Your task to perform on an android device: As I have to buy groceries every day, I want to make a daily repeat reminder in the "Buy Groceries" reminder.
Image 0: 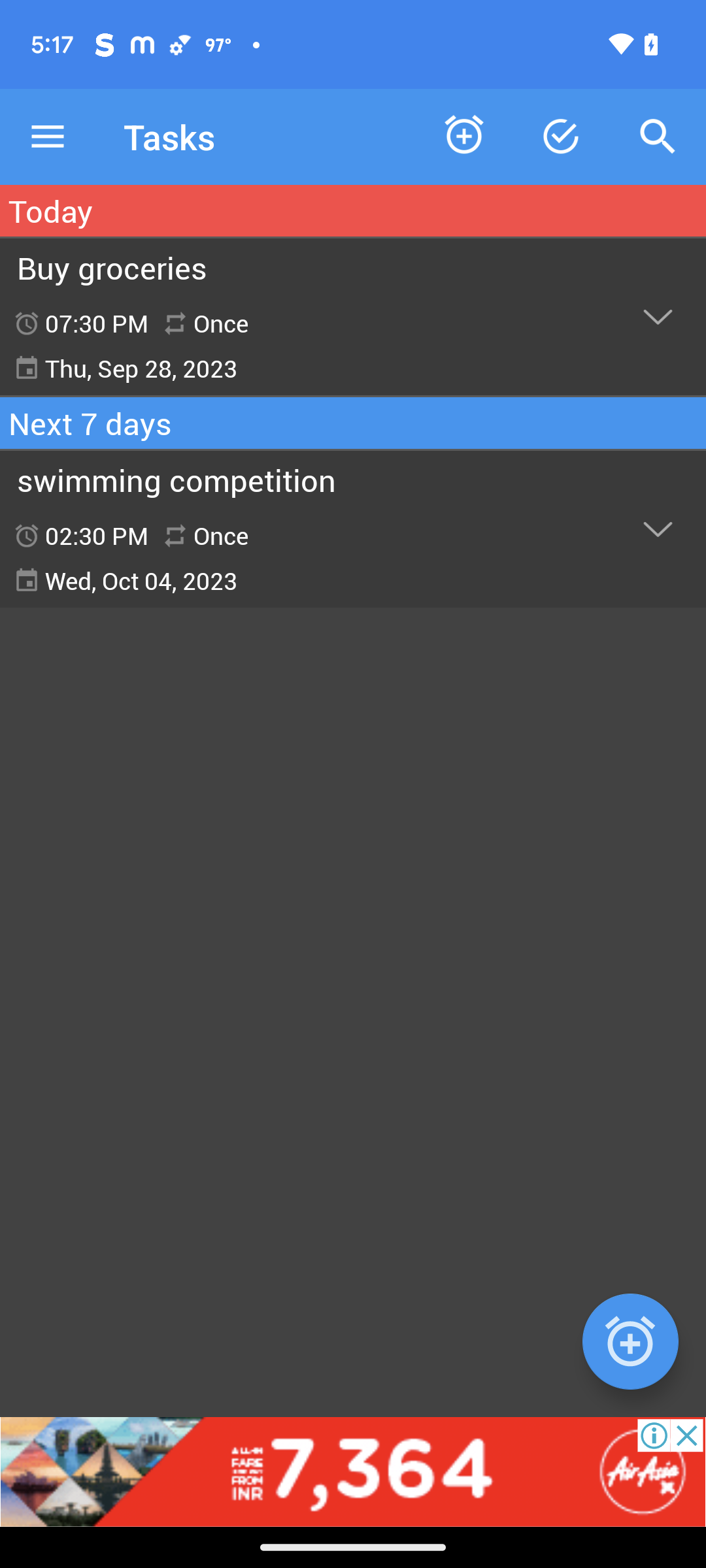
Click on the Buy groceries reminder.
Step 0: click (252, 318)
Image 1: 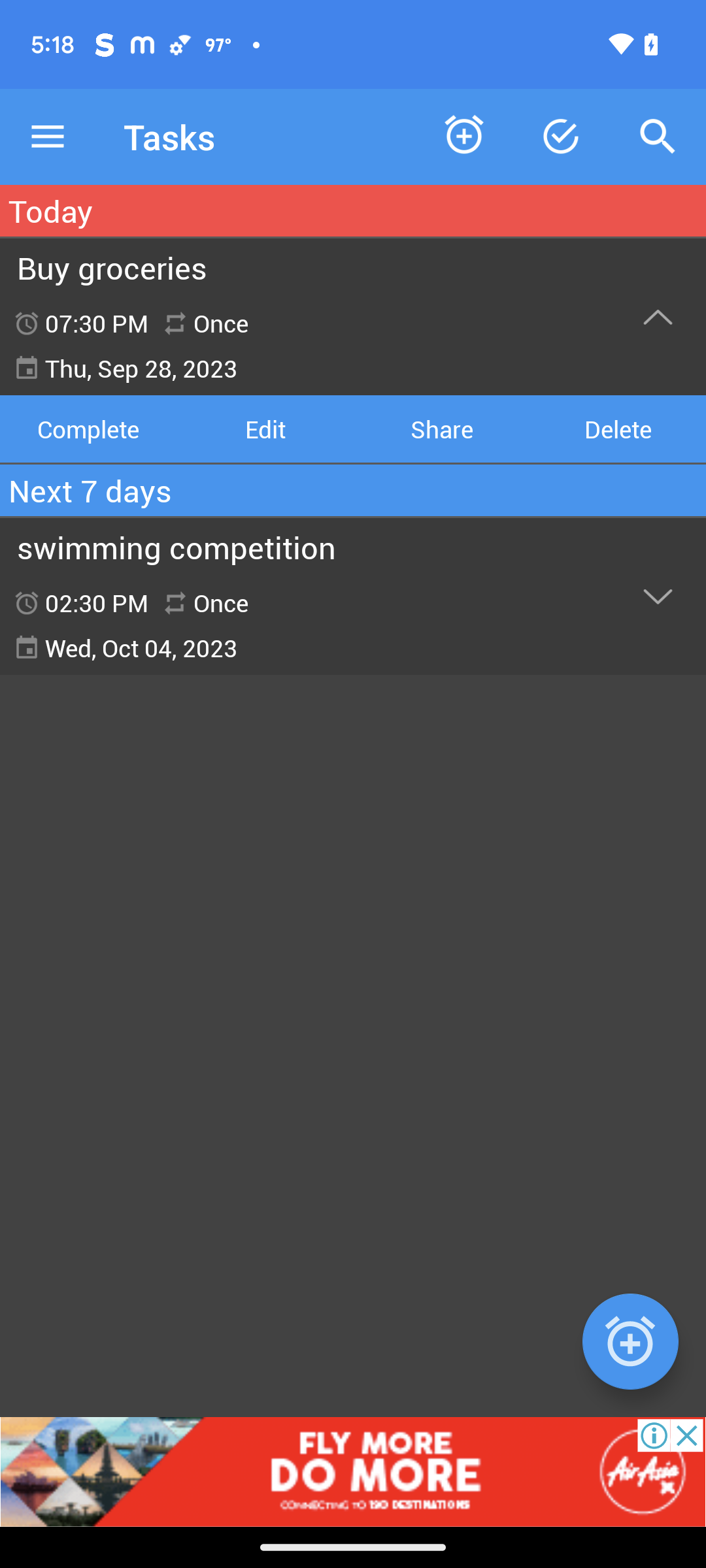
Click on the edit option.
Step 1: click (265, 429)
Image 2: 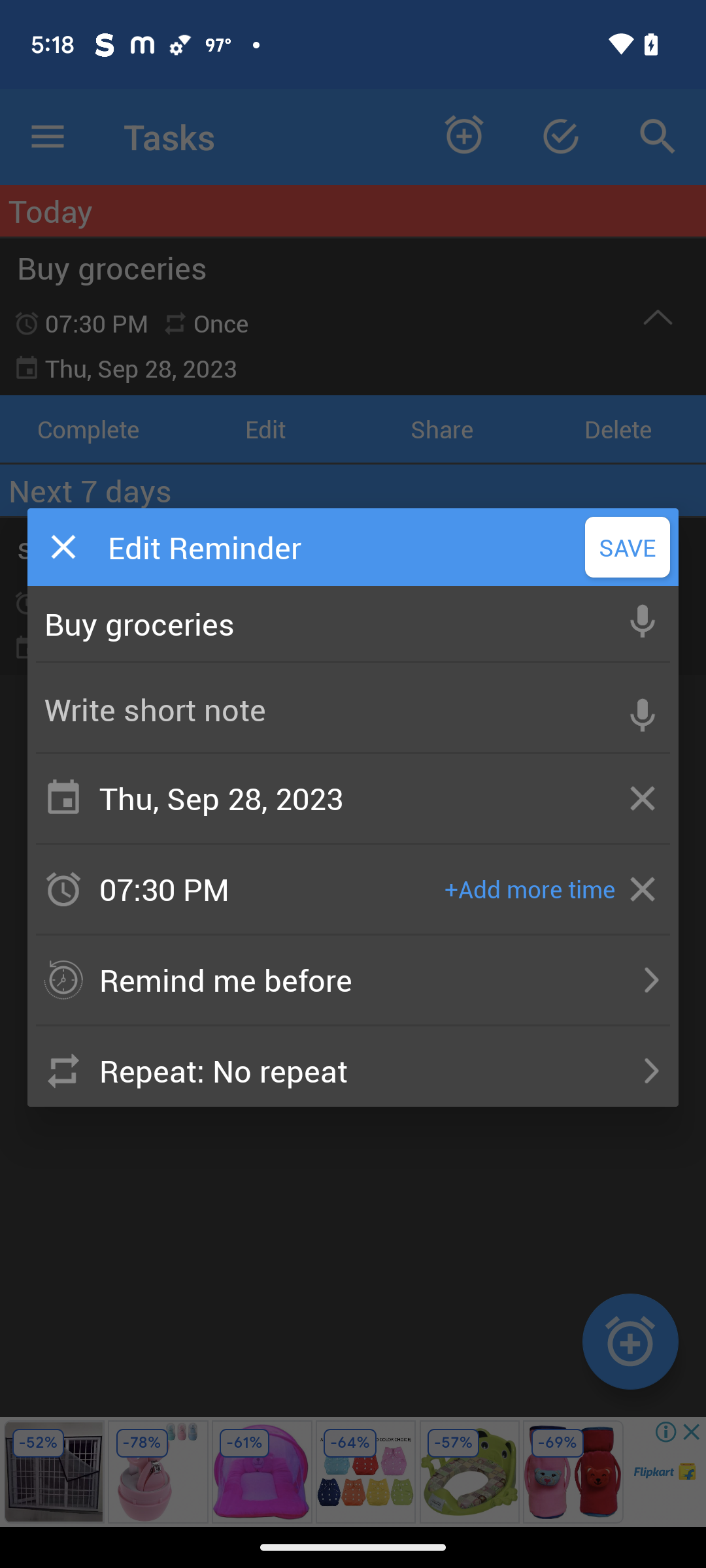
Click on the repeat section.
Step 2: click (334, 1071)
Image 3: 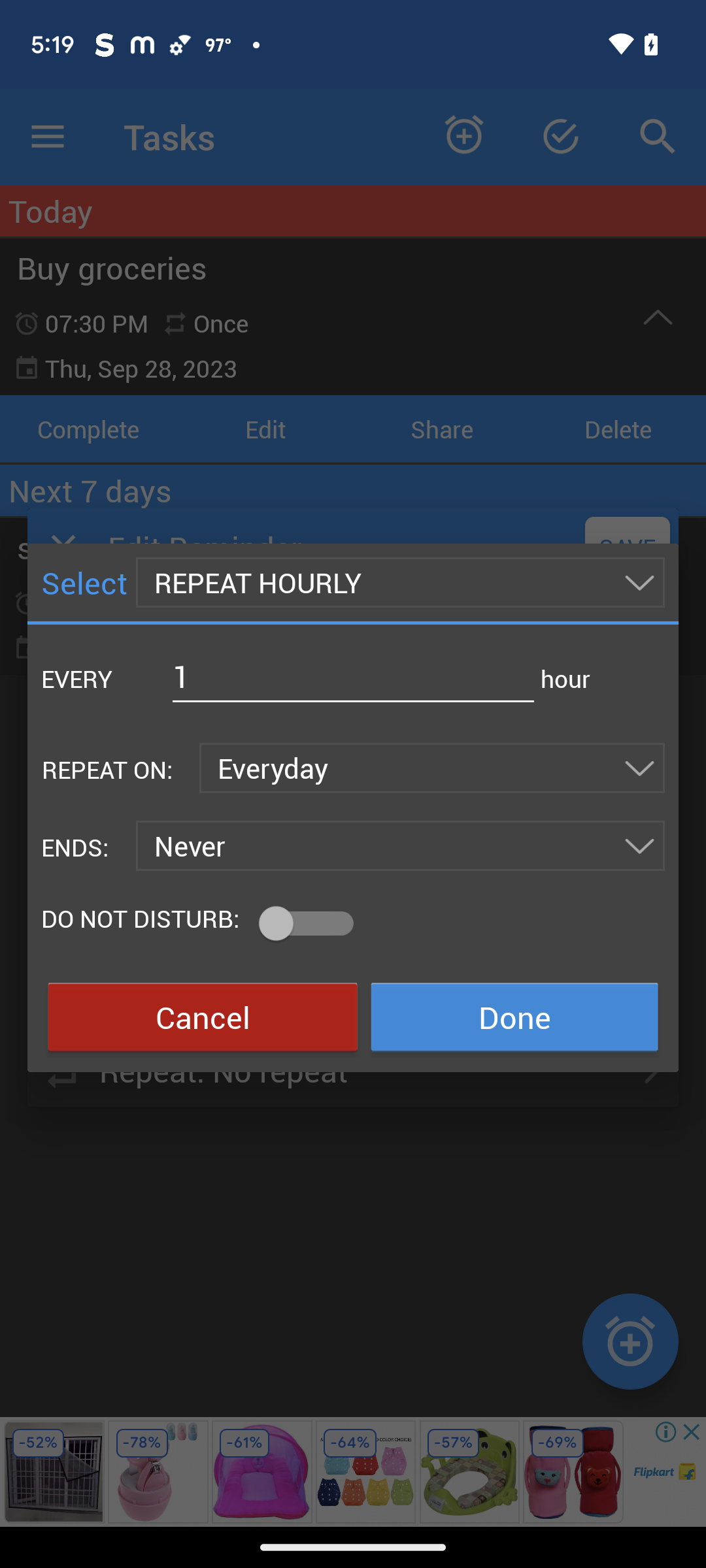
Click on the repeat hourly drop down.
Step 3: click (400, 582)
Image 4: 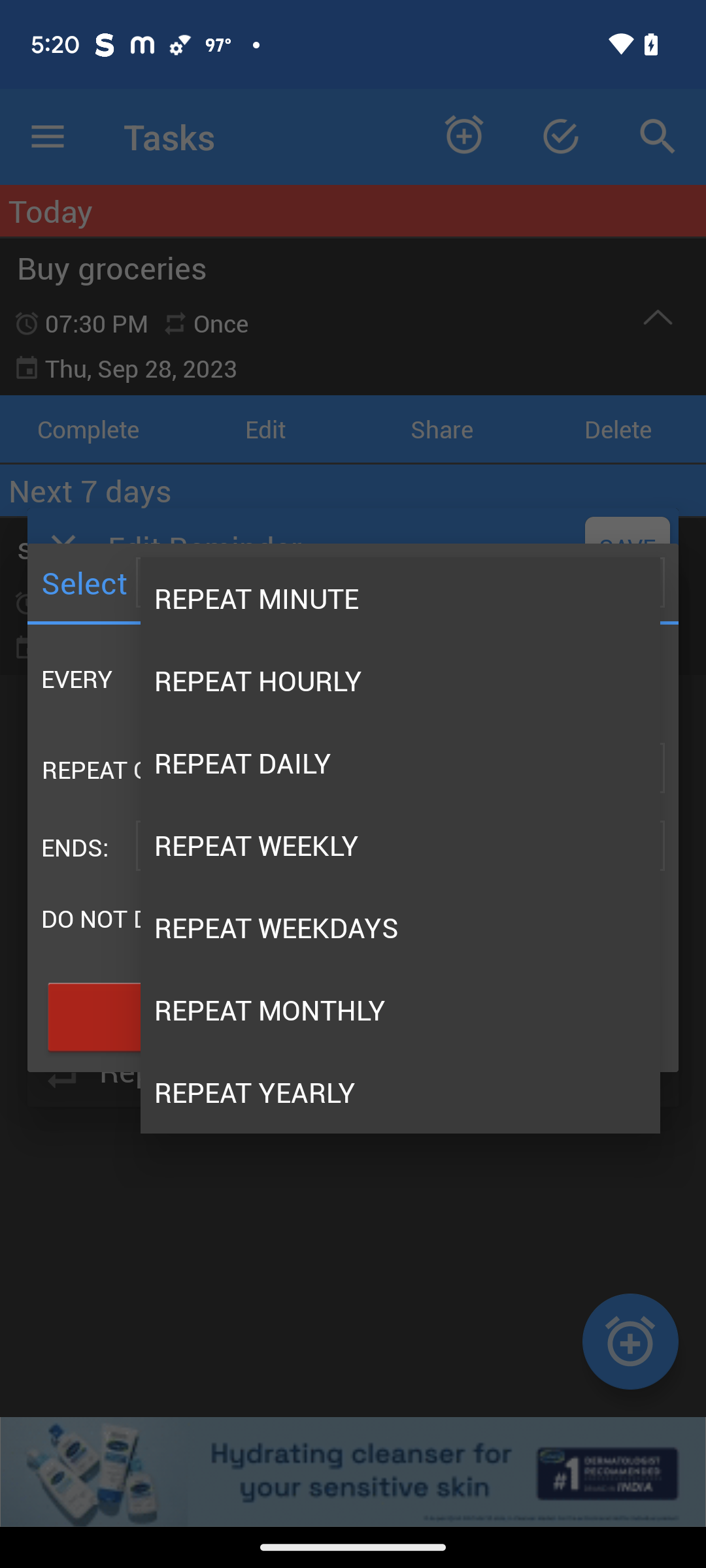
Click on the repeat daily option.
Step 4: click (400, 763)
Image 5: 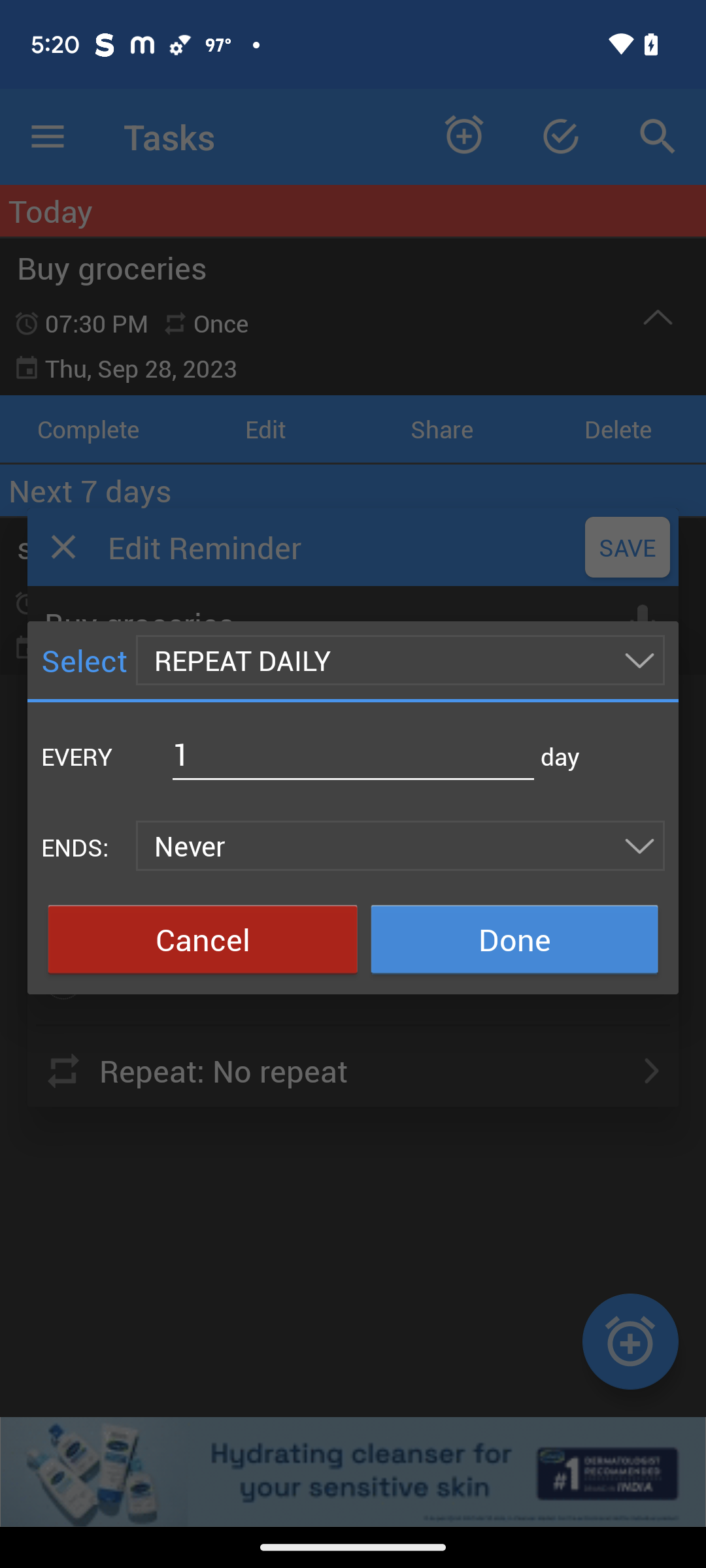
Click on the done button.
Step 5: click (514, 939)
Image 6: 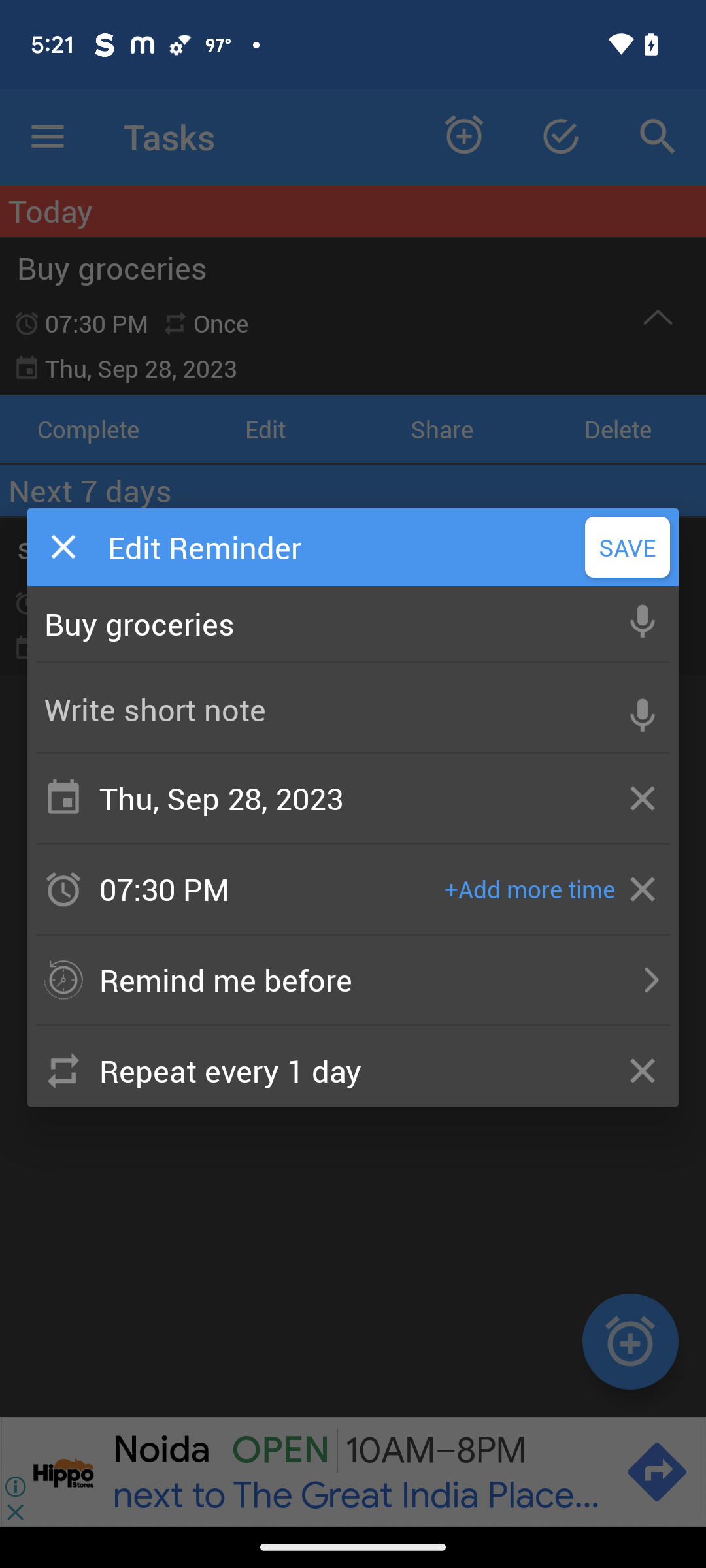
Click on the save button.
Step 6: click (628, 547)